Your task to perform on an android device: Go to the Kitchen Stories app and search for a chicken curry recipe
Image 0: 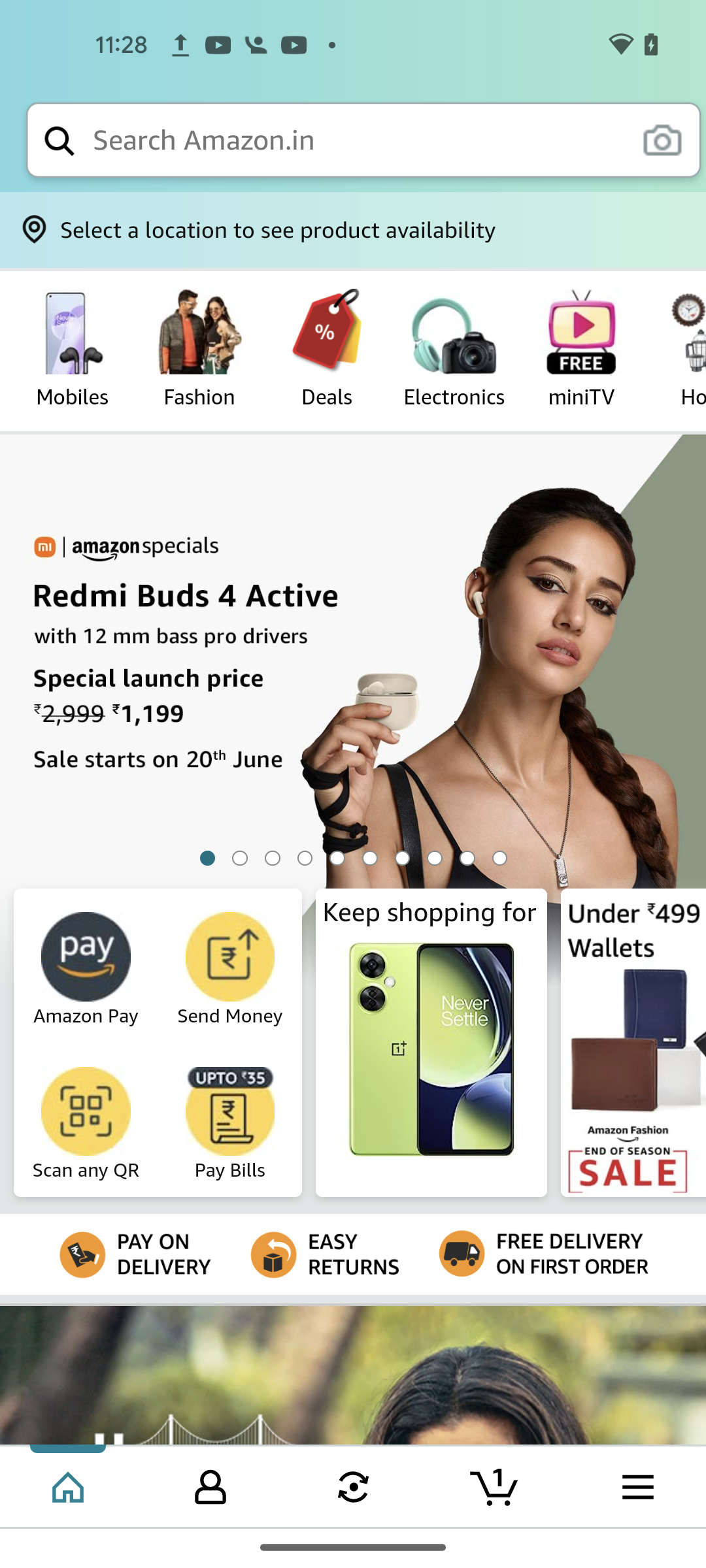
Open kitchen stories app
Step 0: open app "Kitchen Stories"
Image 1: 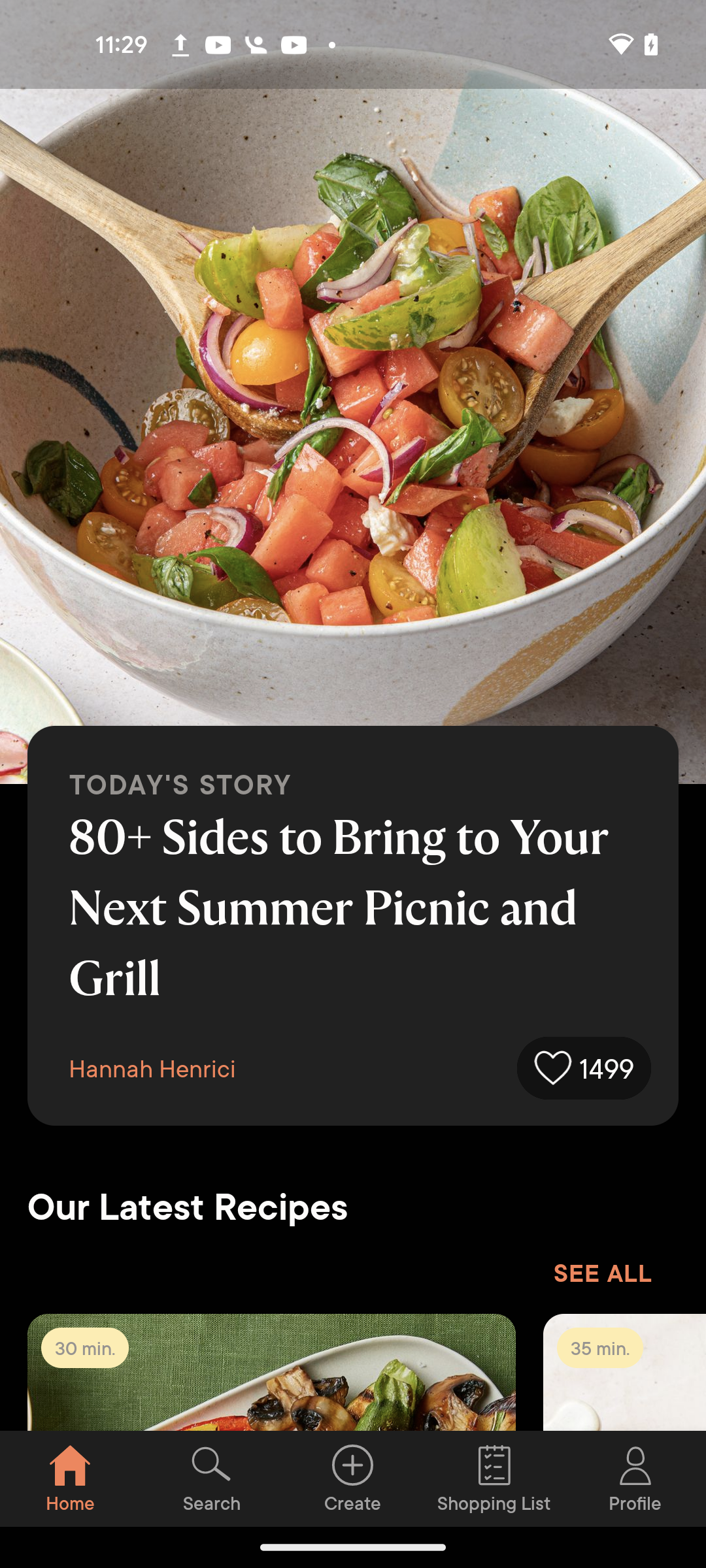
Click on the search icon section 
Step 1: click (212, 1478)
Image 2: 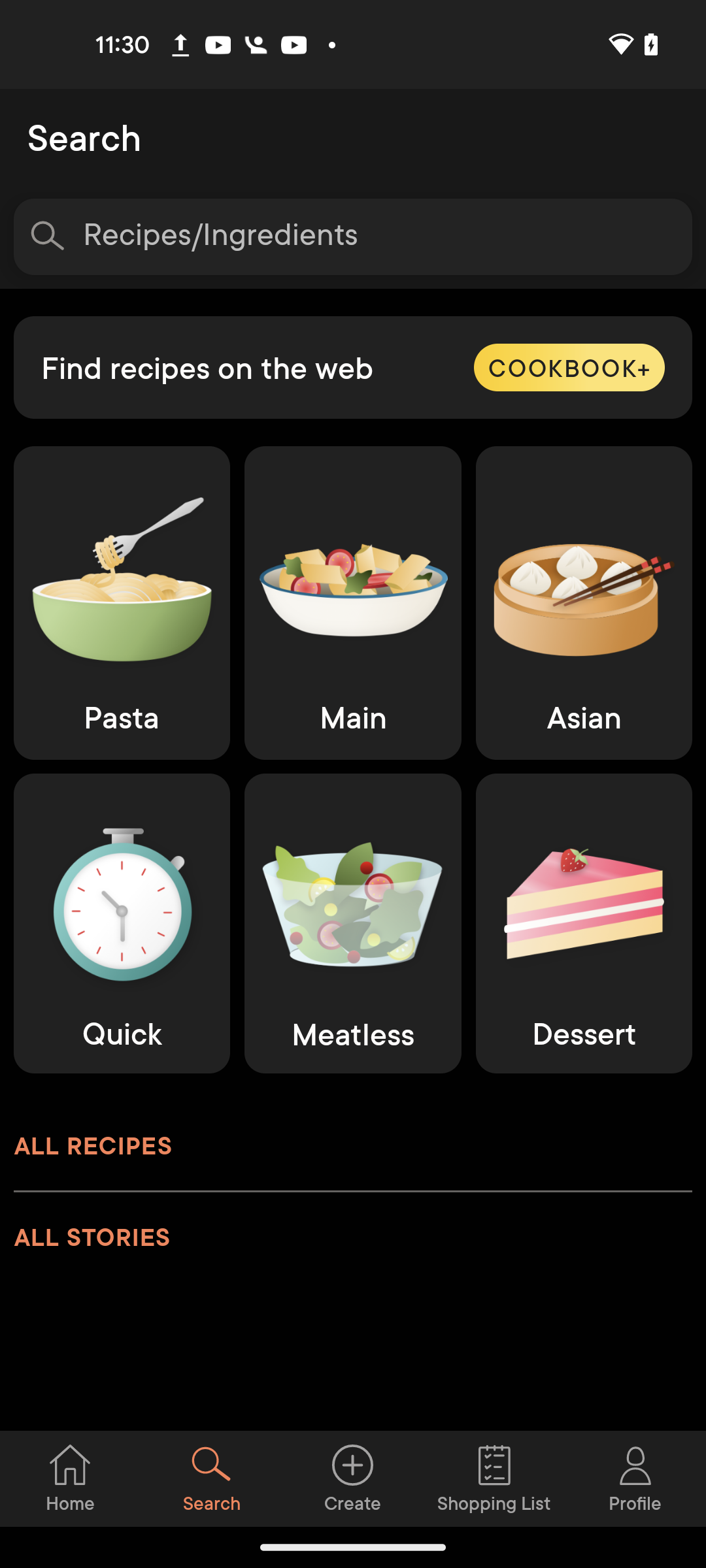
Go to the search bar at the top of the screen 
Step 2: click (380, 237)
Image 3: 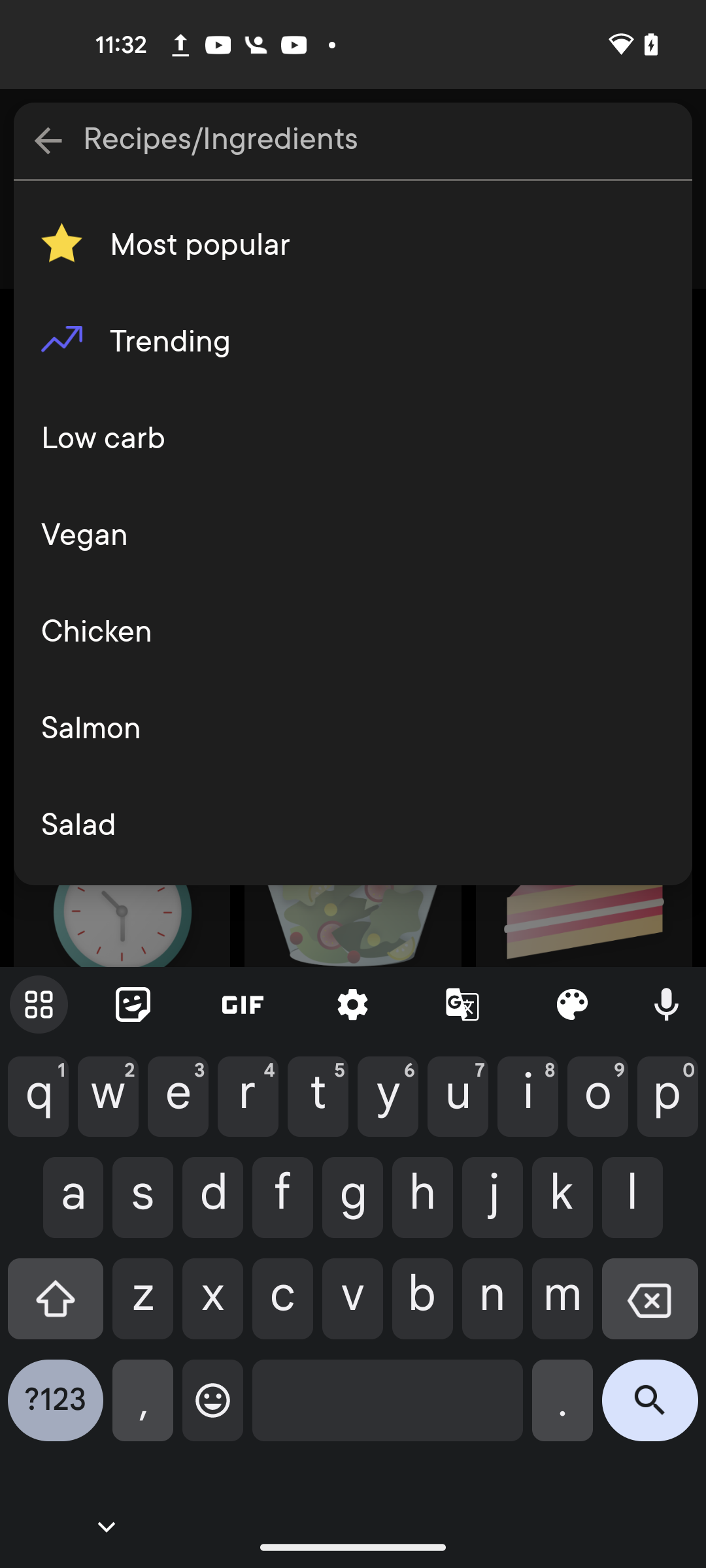
Enter recipes for chicken curry 
Step 3: type "chicken curry"
Image 4: 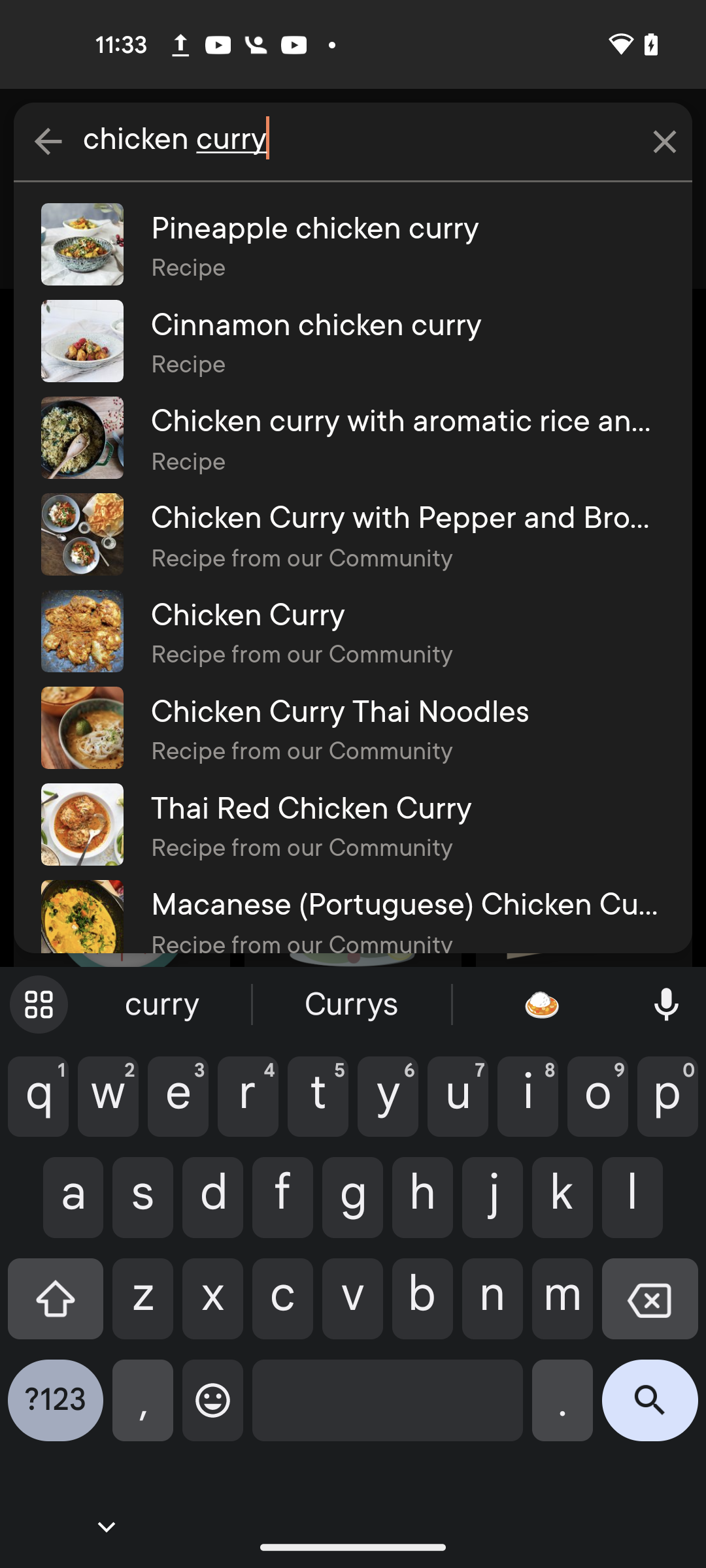
Select the Chicken curry 
Step 4: click (407, 613)